Your task to perform on an android device: Go to Kindle app & search the text sacred in current page
Image 0: 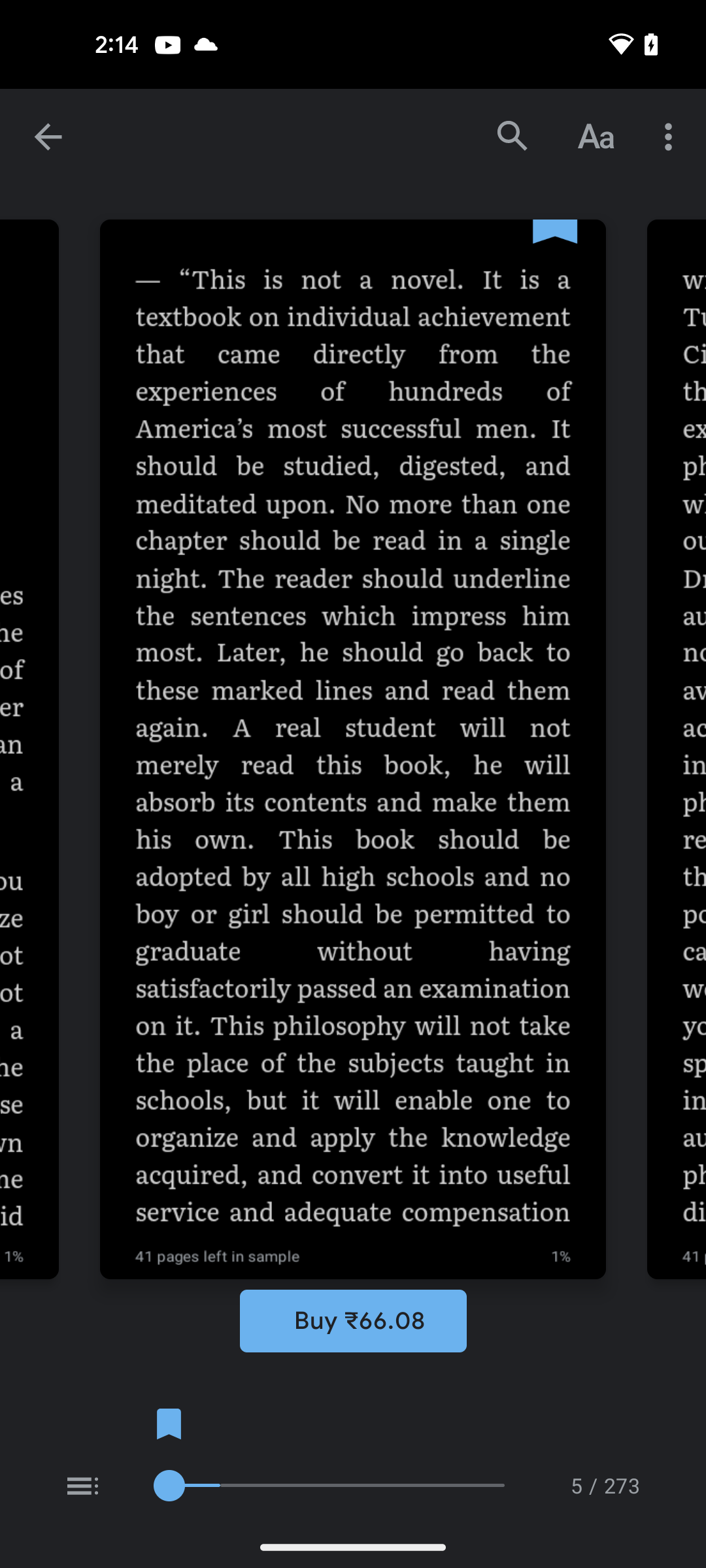
open the Kindle app
Step 0: open app "Kindle"
Image 1: 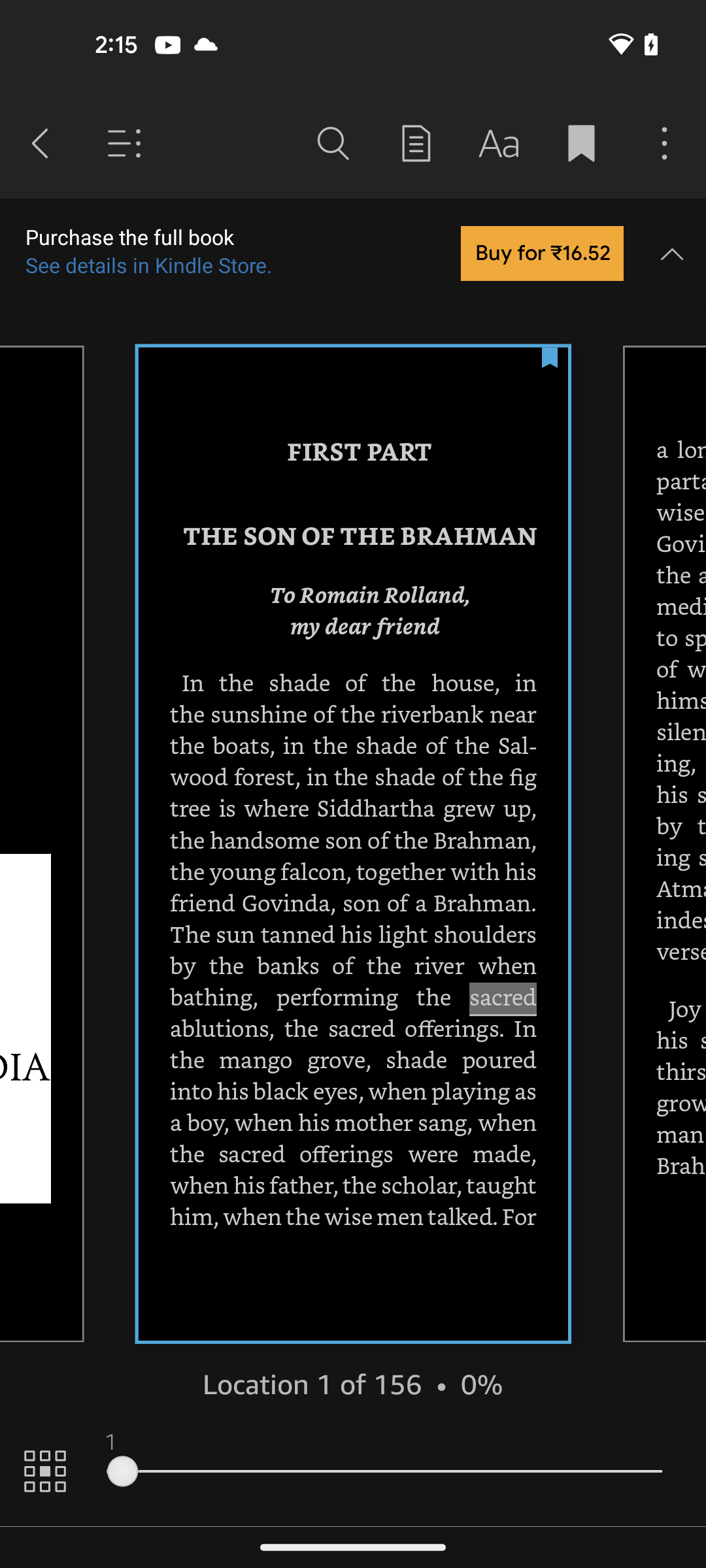
click on the search icon at the top of the screen
Step 1: click (332, 144)
Image 2: 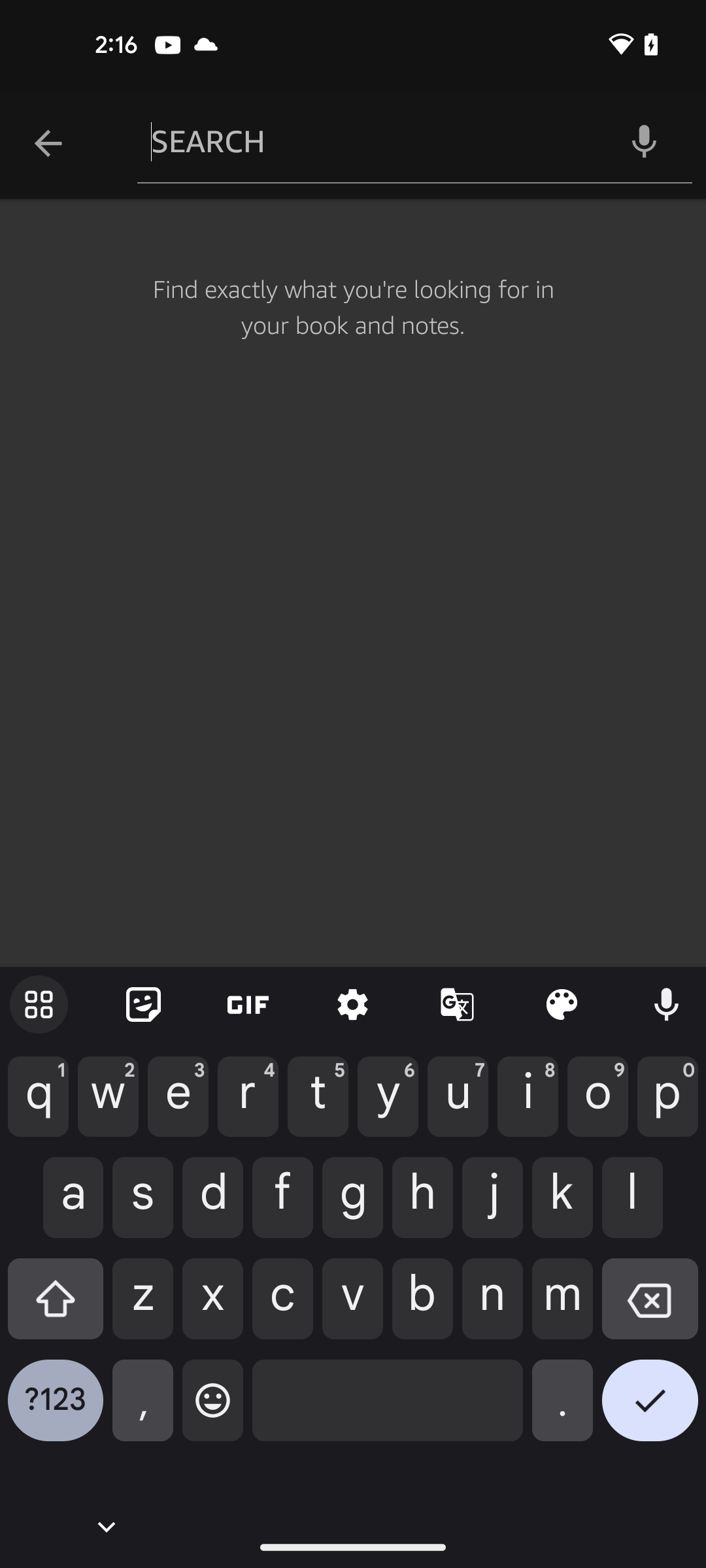
enter the text sacred
Step 2: type "sacred"